Your task to perform on an android device: I'm tired of the dated looks, therefore it's time to switch. Select Mesh for the shoe's outer material on the Snapdeal app.
Image 0: 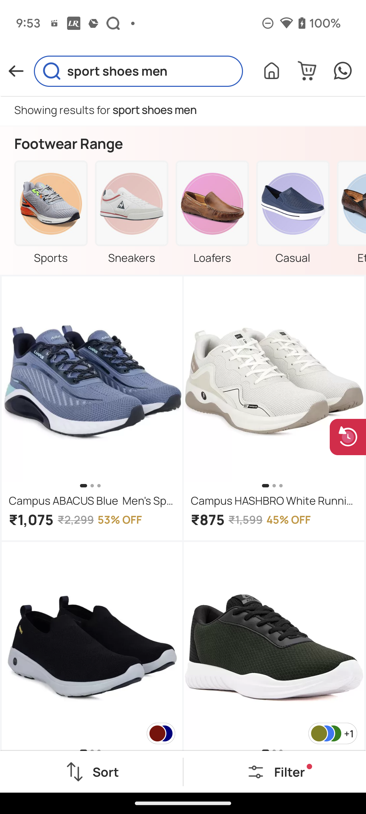
Click on the Filters section at the bottom right corner of the screen
Step 0: click (289, 772)
Image 1: 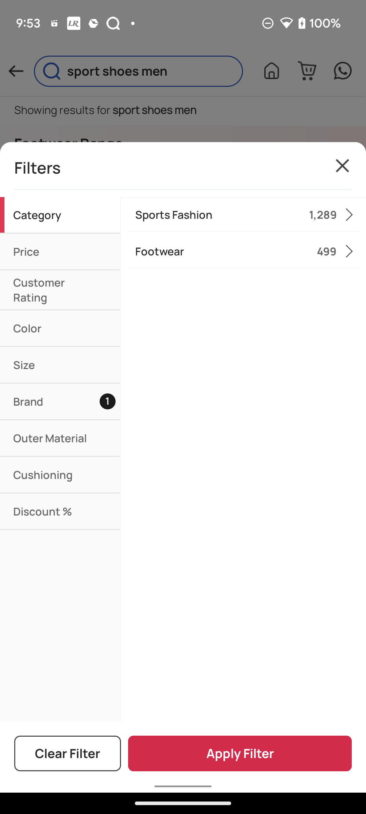
Click on Outer Material section
Step 1: click (56, 438)
Image 2: 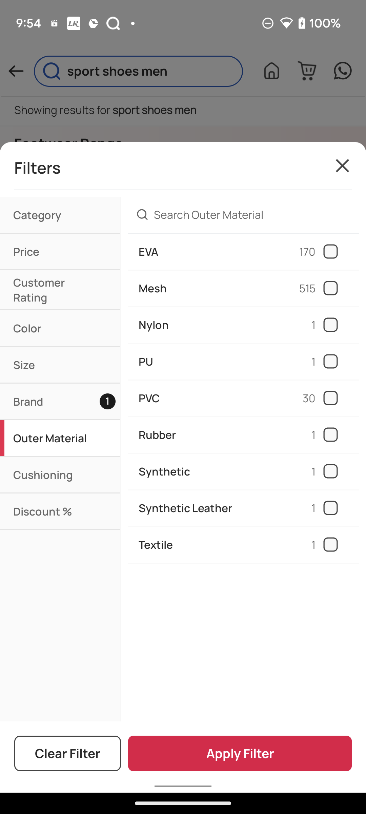
Click on the tick box of Mesh
Step 2: click (327, 288)
Image 3: 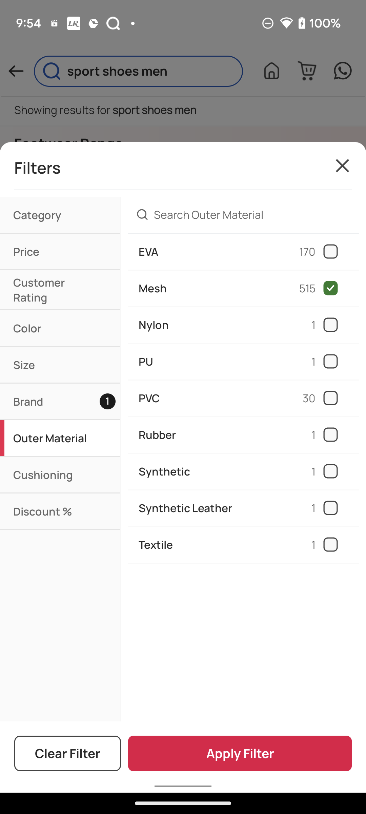
Click on Apply Filter at the bottom right corner of the screen
Step 3: click (240, 753)